Your task to perform on an android device: I want to gift my father hiking poles for his next hiking trip. Search for hiking poles on the eBay app.
Image 0: 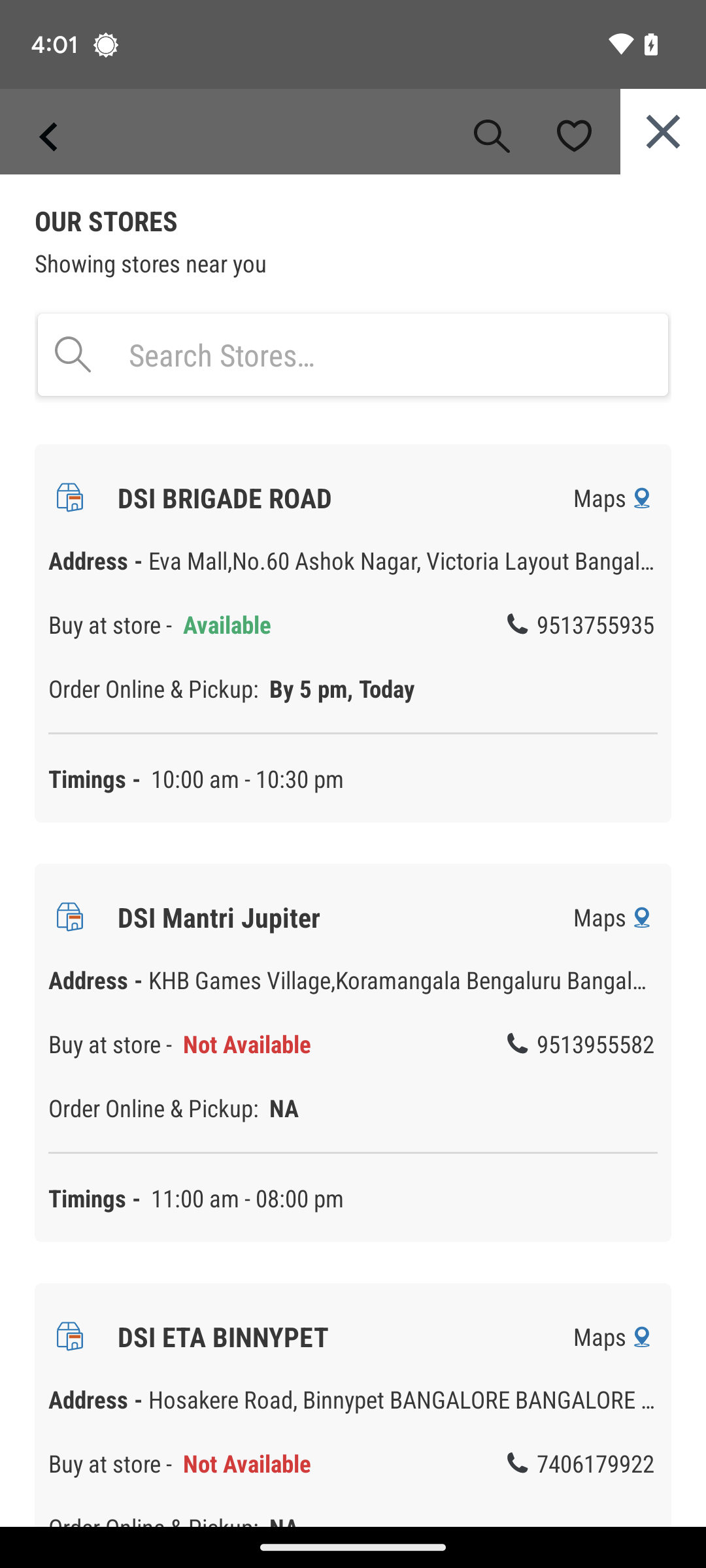
Open the eBay app.
Step 0: open app "eBay"
Image 1: 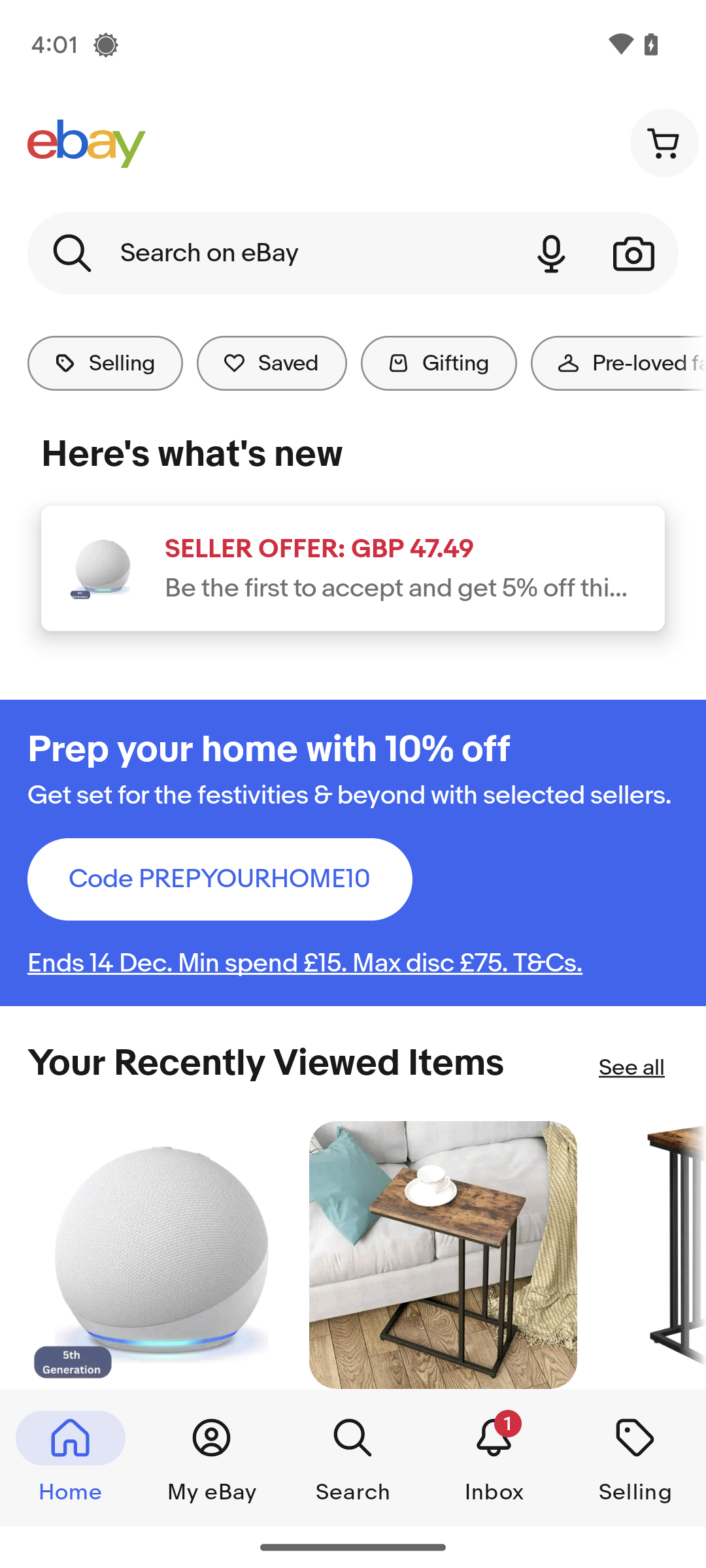
Click on the search bar at the top of the screen.
Step 1: click (270, 253)
Image 2: 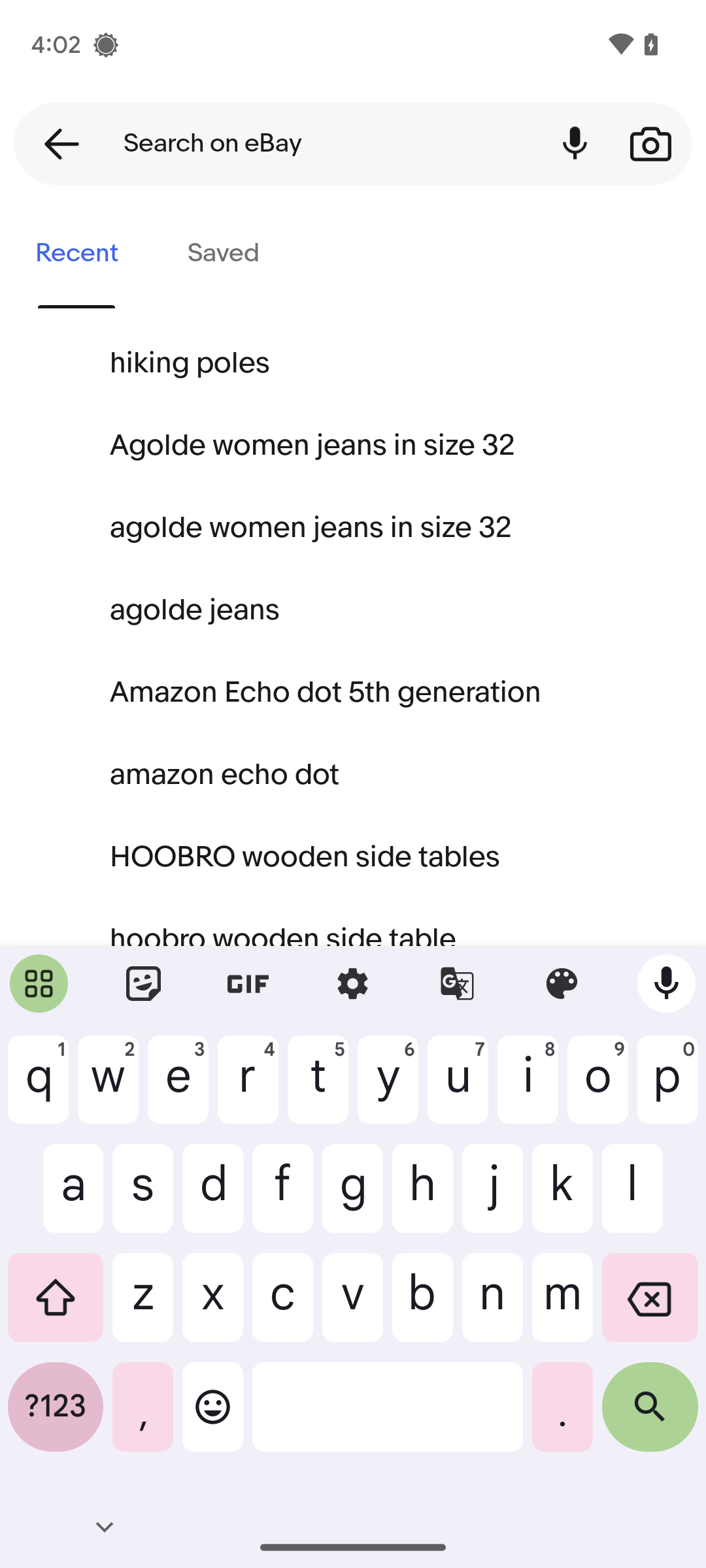
Type in hiking poles.
Step 2: type "hiking poles"
Image 3: 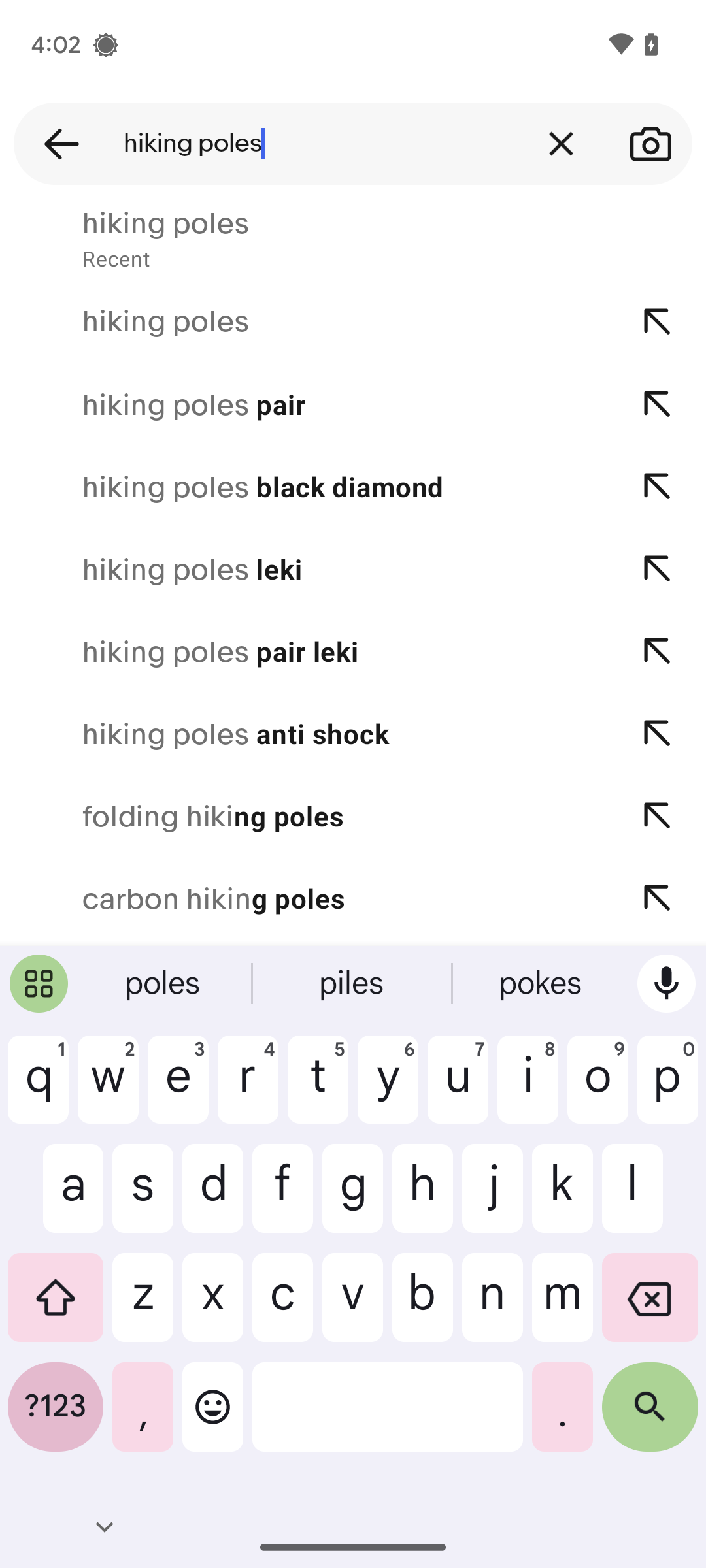
Click on the search button at the bottom right of the keyboard.
Step 3: click (650, 1417)